Your task to perform on an android device: I want to adjust the font size to at least 2 scales because the present font size is difficult to read on the wattpad app
Image 0: 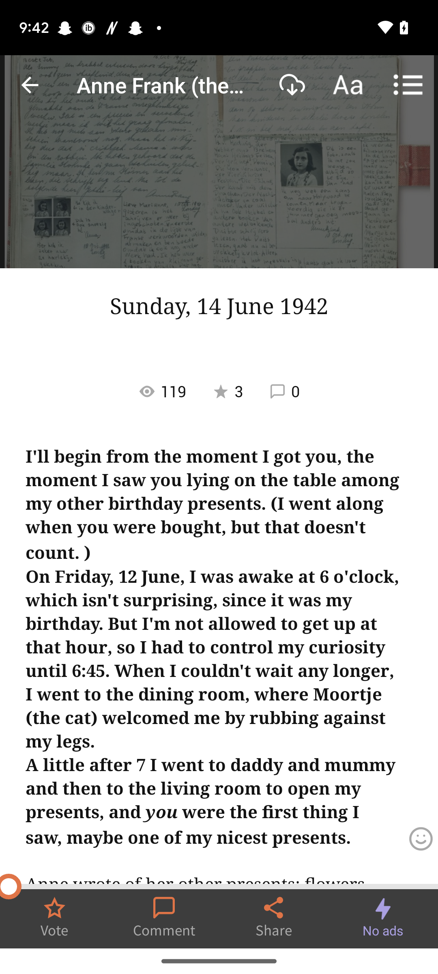
Click on the font icon 
Step 0: click (348, 85)
Image 1: 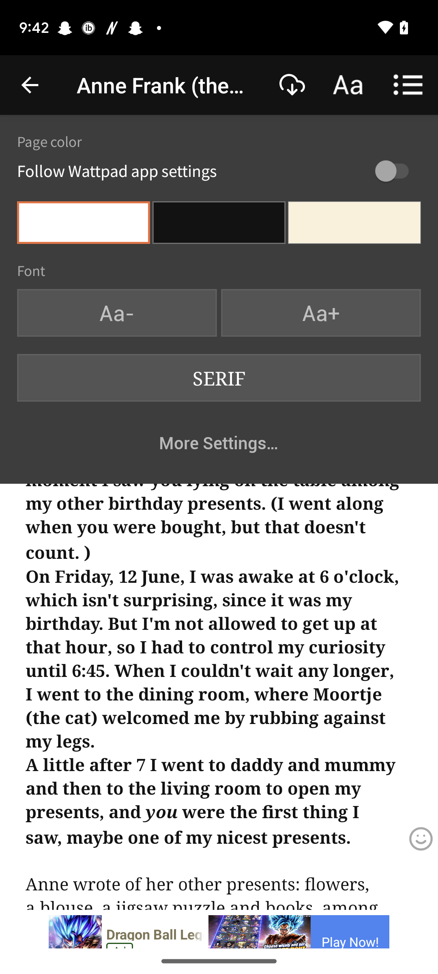
Click on the Aa+ icon 
Step 1: click (321, 312)